Your task to perform on an android device: I would like to save this page to my bookmarks for later reference.
Image 0: 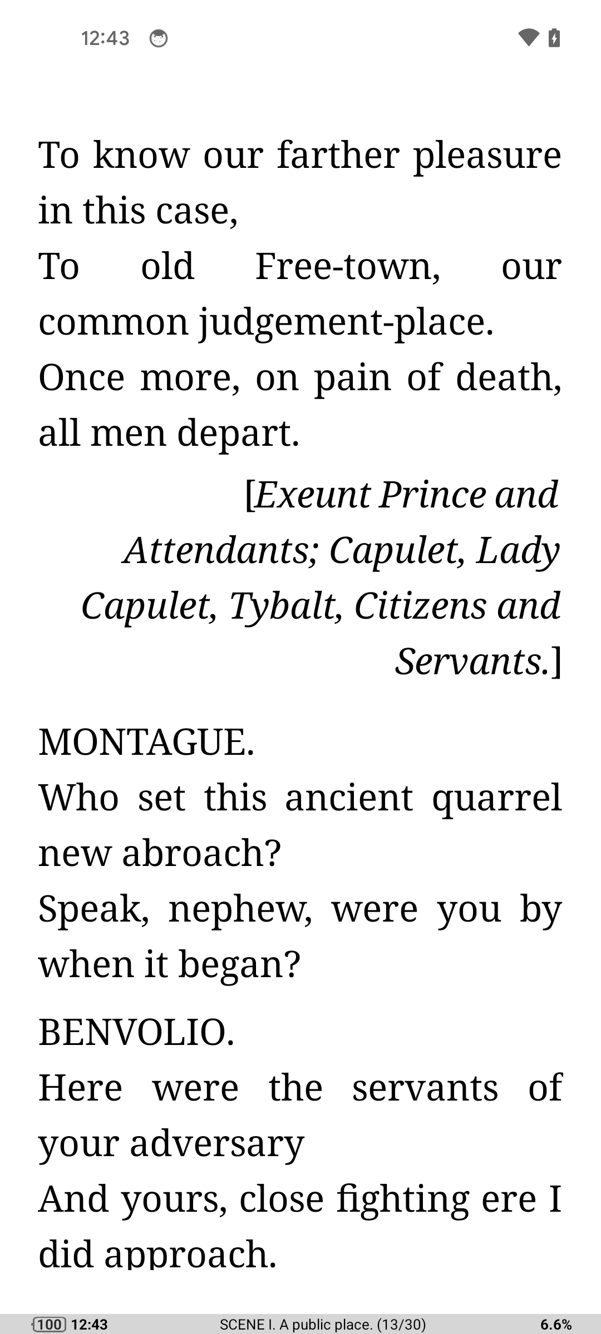
Tap on the mid of the screen
Step 0: click (300, 667)
Image 2: 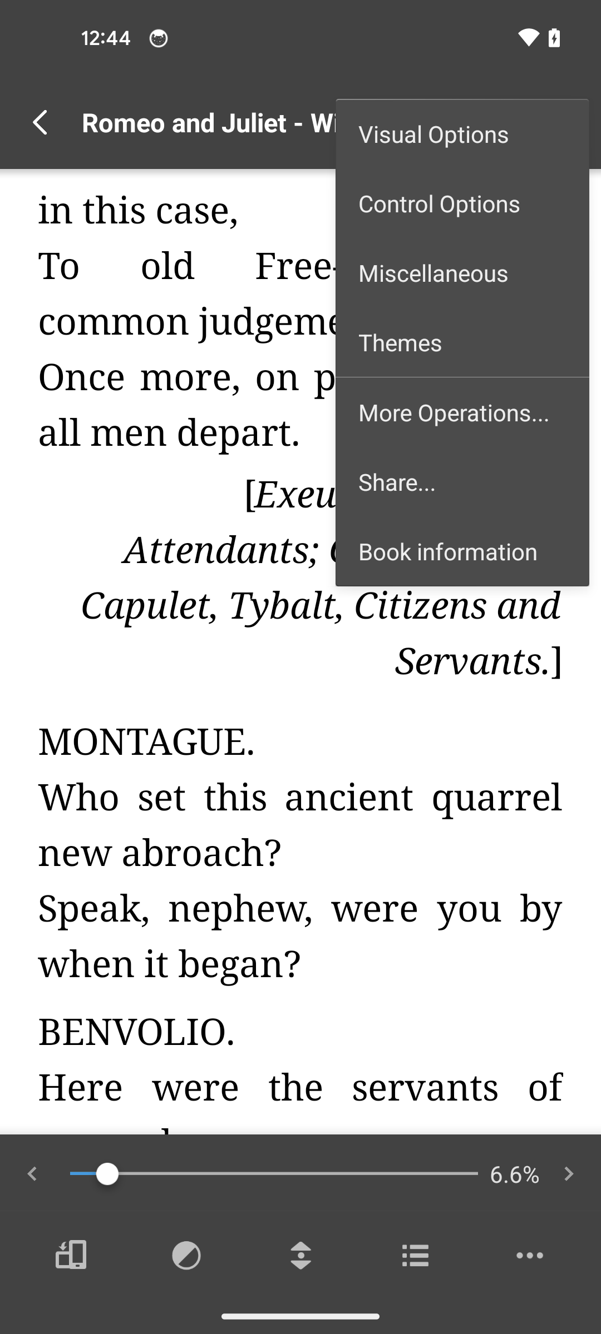
Tap on the more operations option
Step 2: click (462, 412)
Image 3: 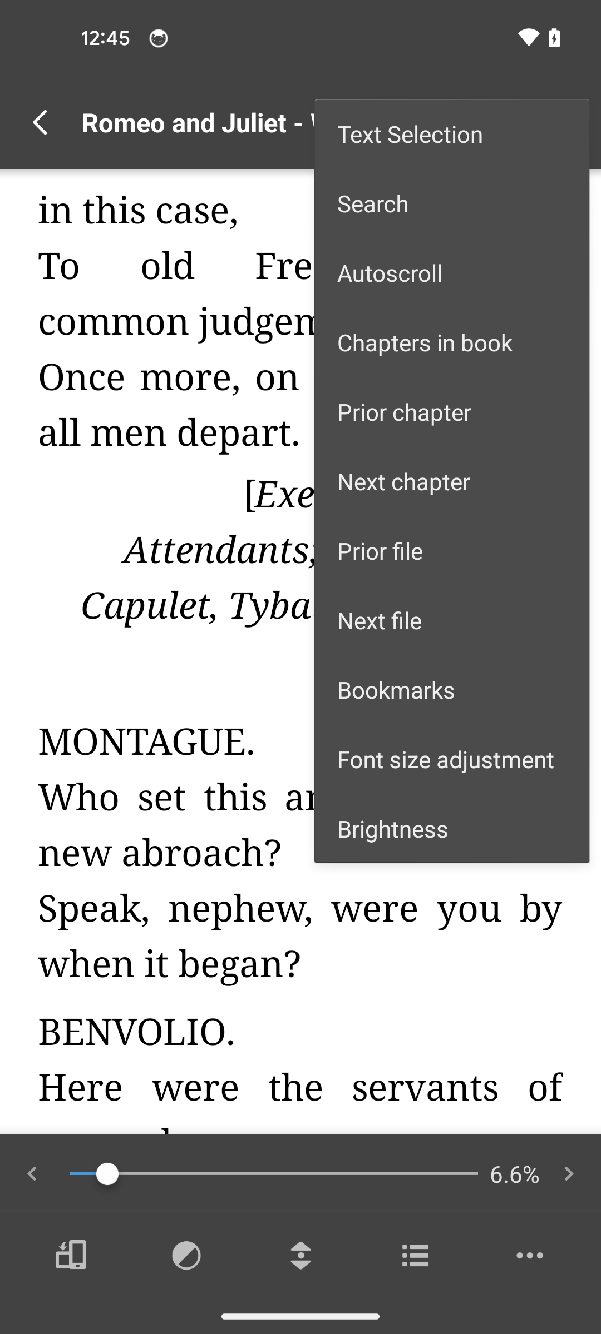
Tap on the bookmarks option
Step 3: click (451, 689)
Image 4: 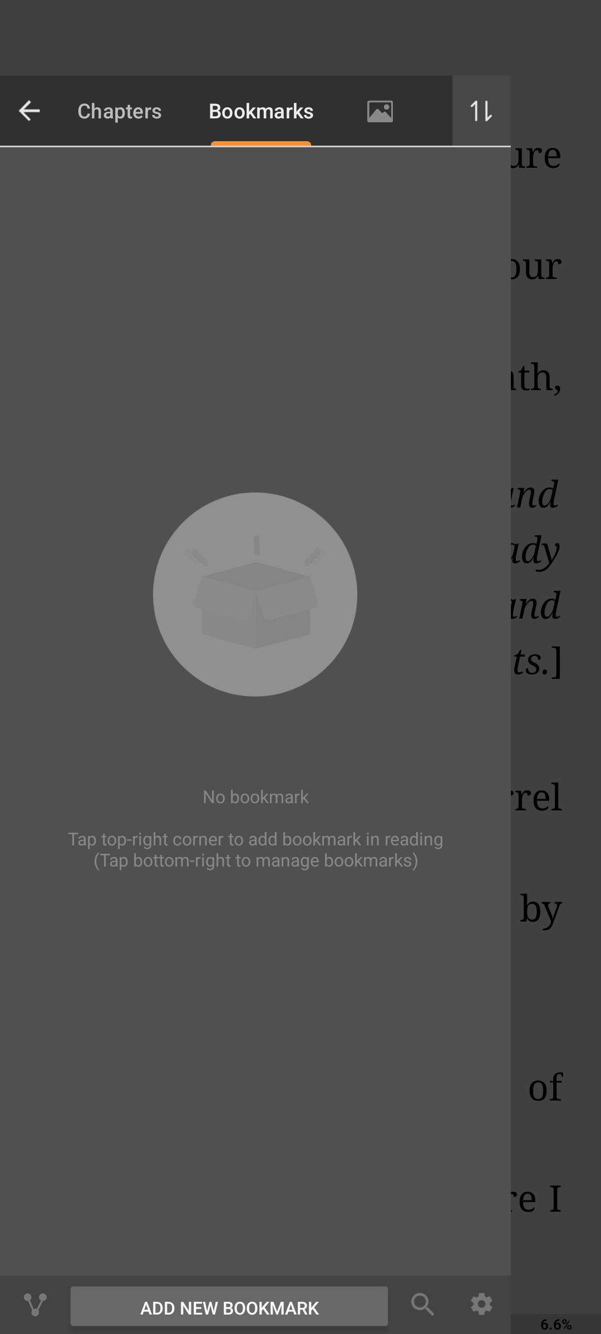
Tap on the add new bookmark button at the bottom of the screen
Step 4: click (229, 1307)
Image 5: 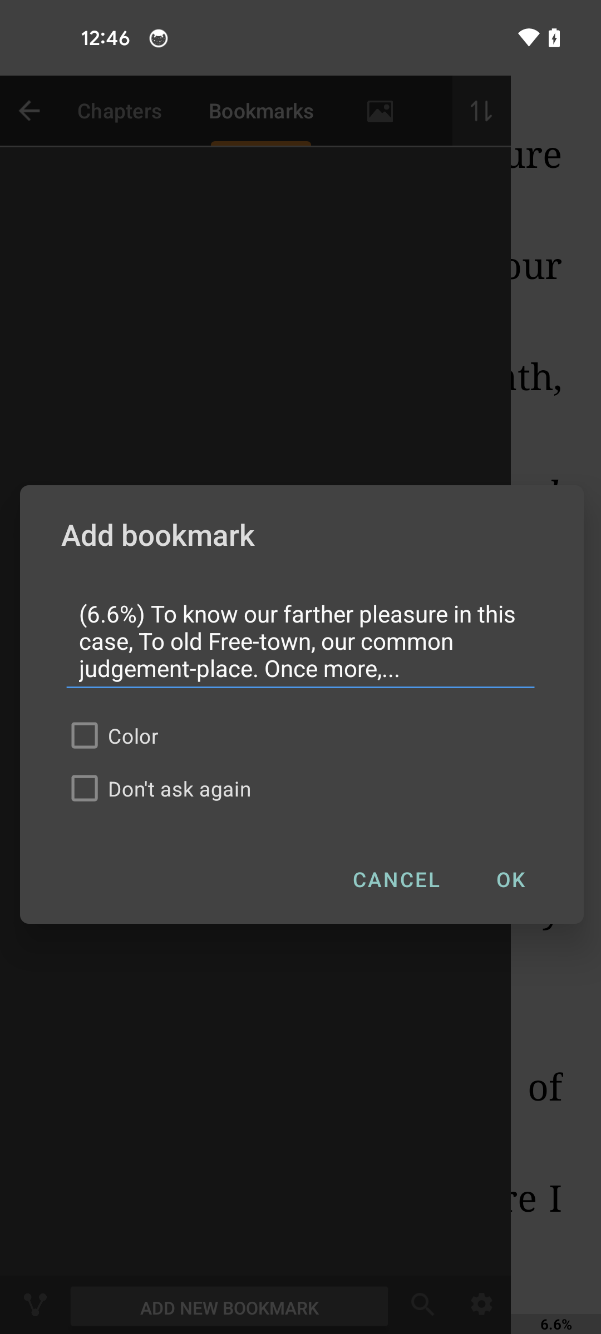
Tap on the ok option
Step 5: click (510, 879)